Your task to perform on an android device: I want to browse some restaurants for food because I am feeling hungry.
Image 1: 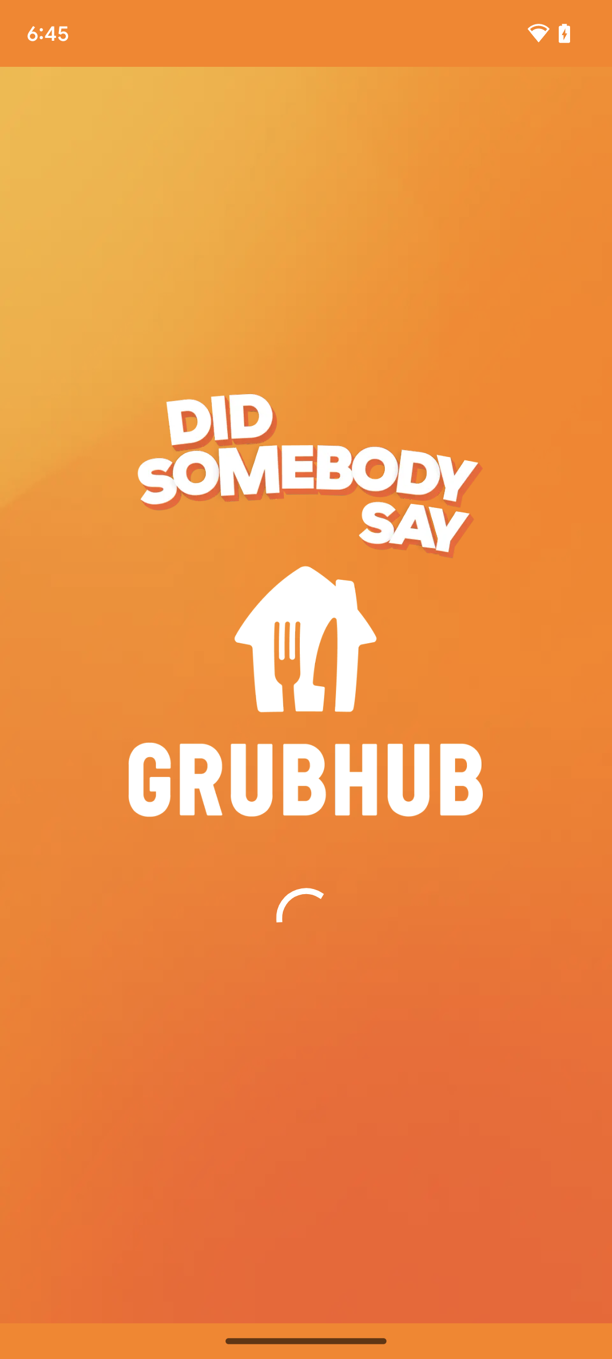
Open Grubhub App.
Step 1: wait
Image 2: 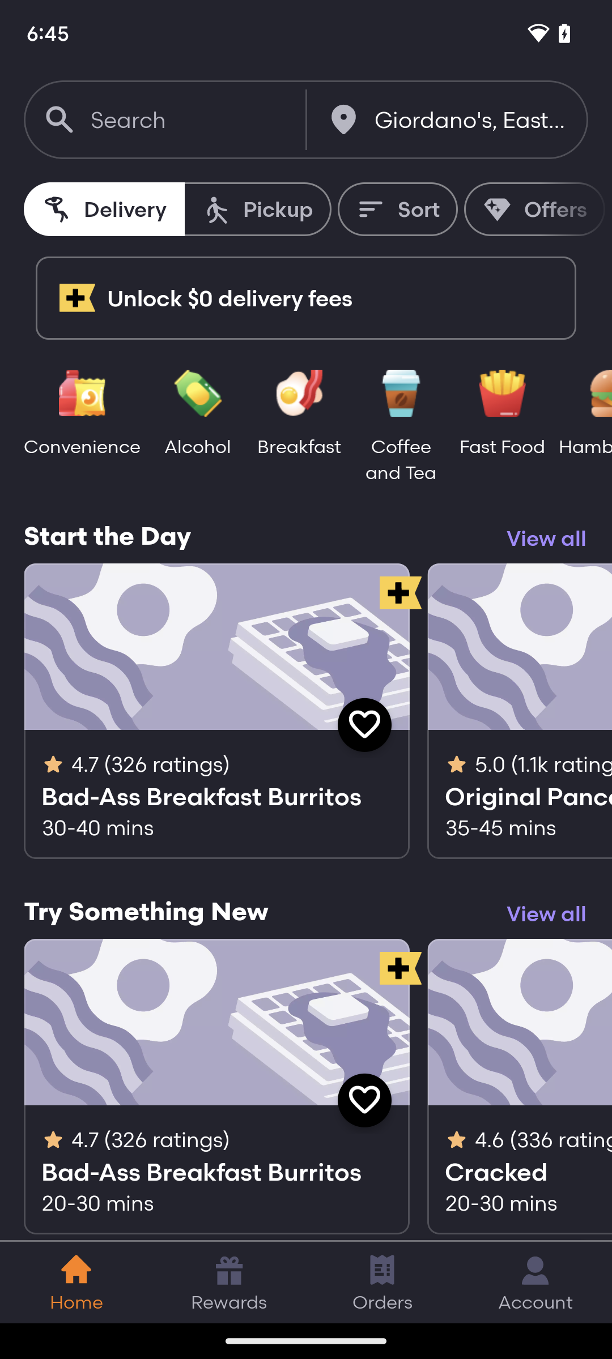
Swipe left on the screen.
Step 2: scroll right
Image 3: 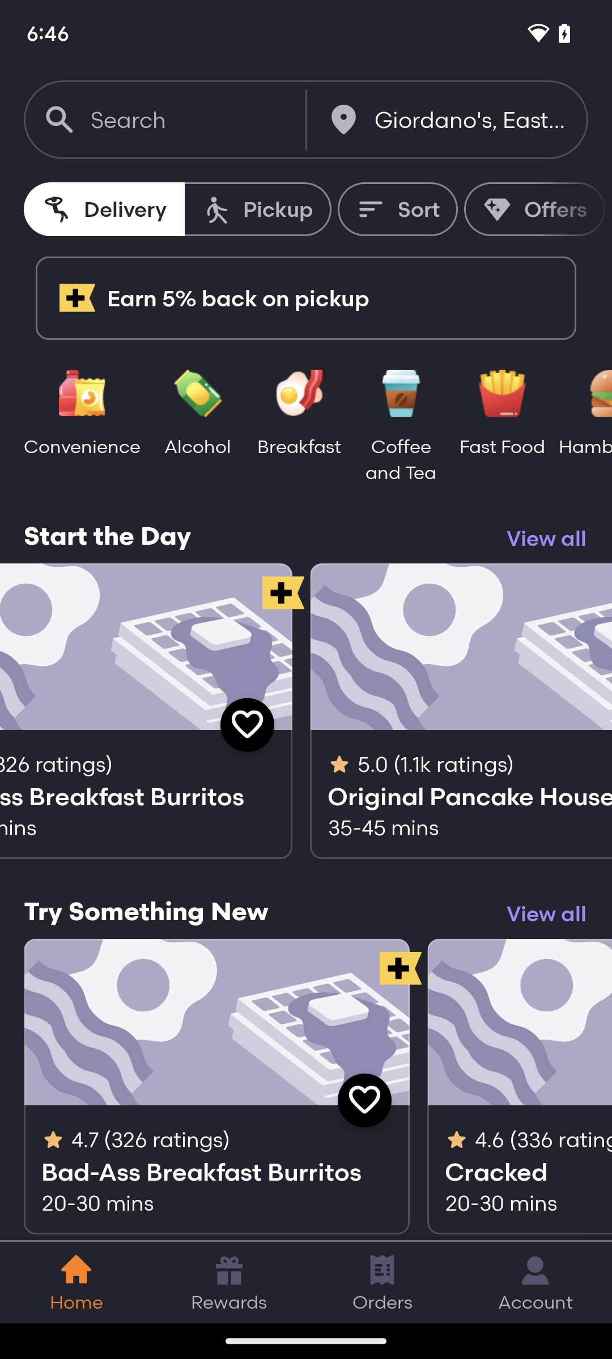
Swipe left on the screen.
Step 3: scroll right
Image 4: 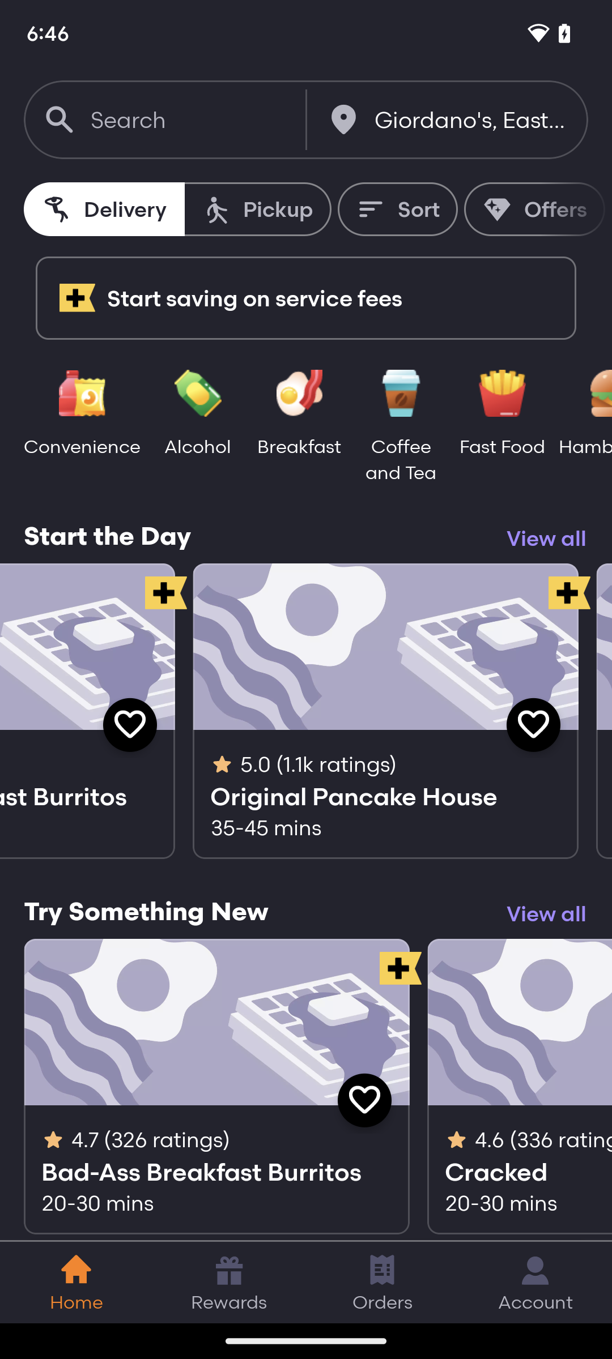
Swipe left on the screen.
Step 4: scroll right
Image 5: 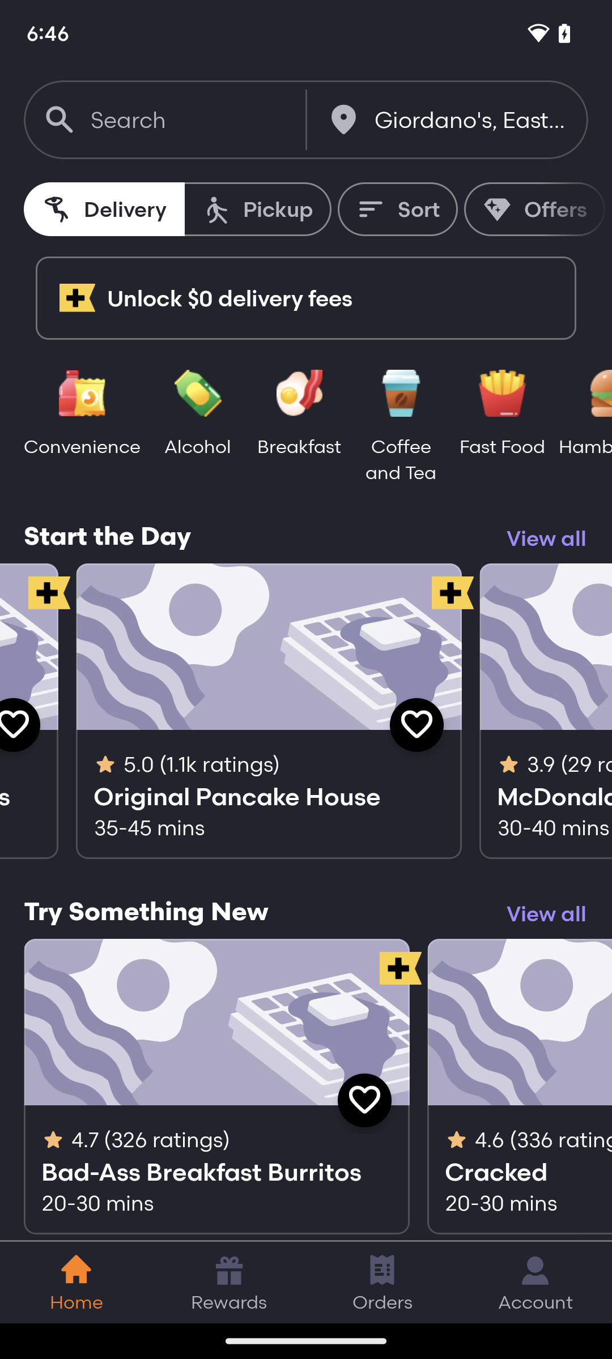
Swipe left on the screen.
Step 5: scroll right
Image 6: 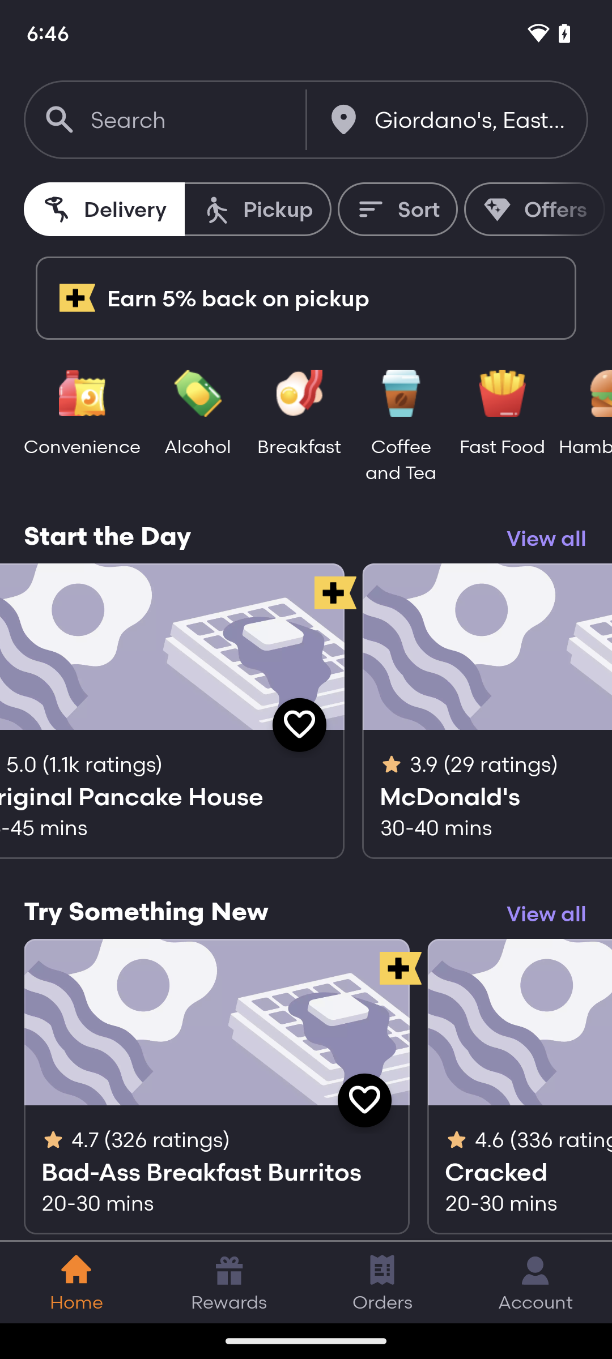
Swipe left on the screen.
Step 6: scroll right